Your task to perform on an android device: It's hard for me to read The Pillars of the Earth by Ken Follett because its font size is smaller. I want to increase the font size of this book, so increase the font size of this book in the Kindle app.
Image 0: 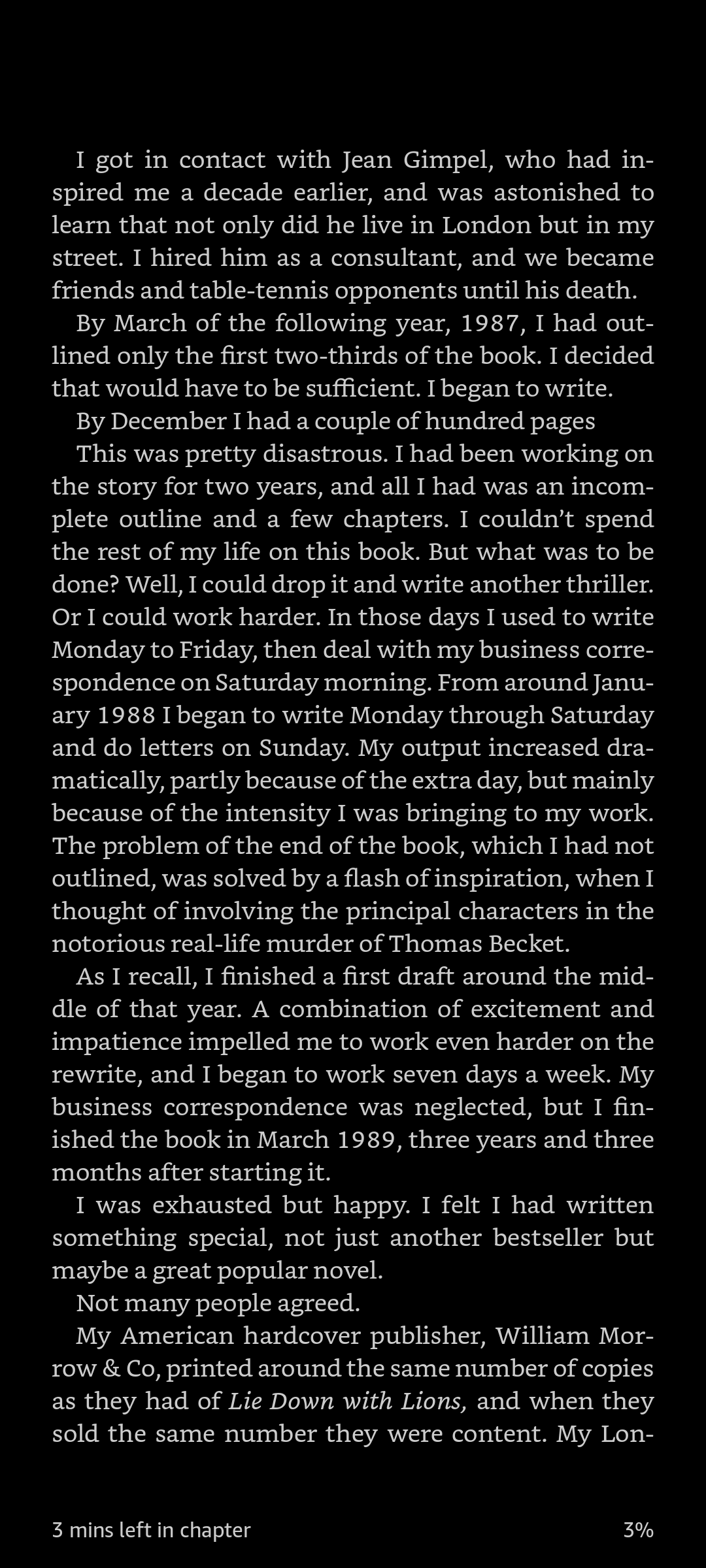
Click on the middle of the screen to view the menu options.
Step 0: click (353, 784)
Image 1: 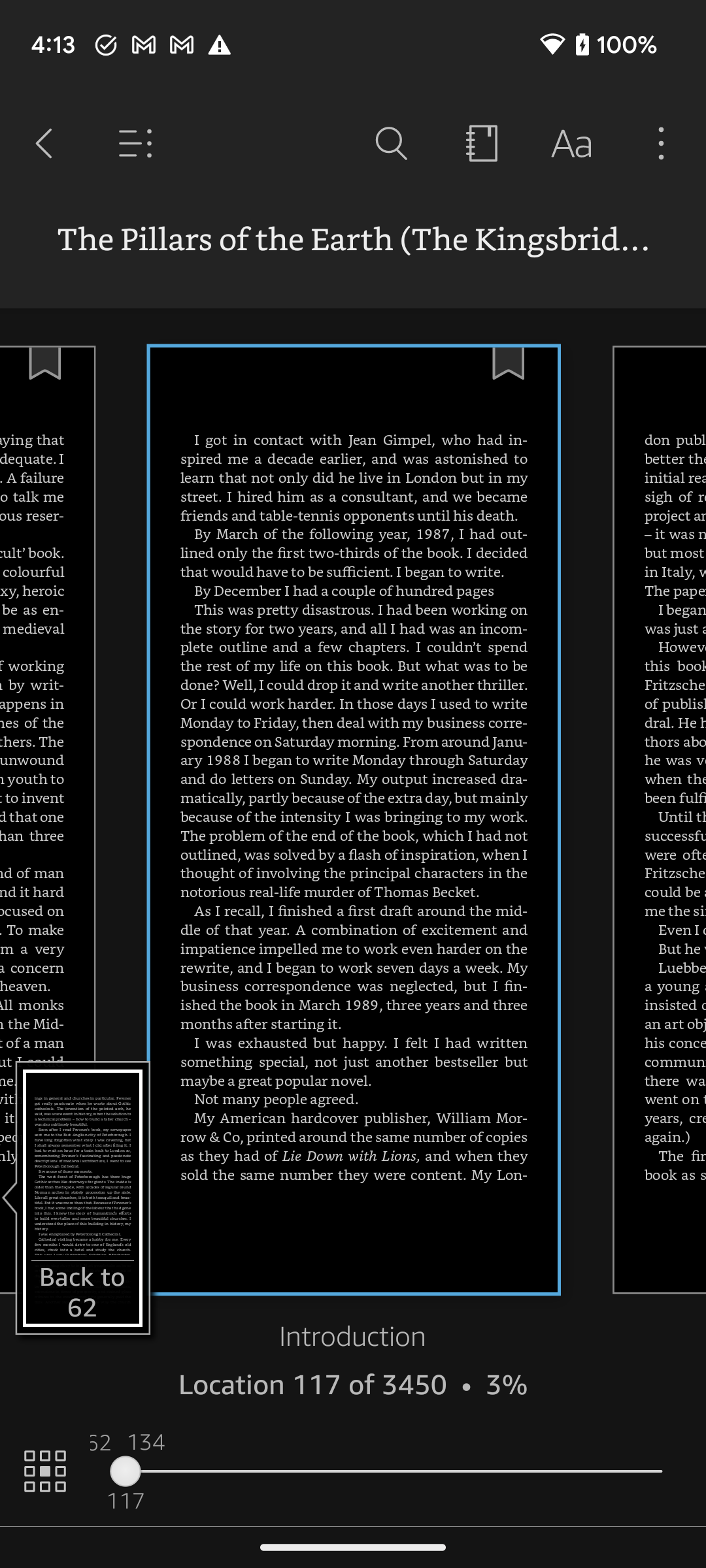
Click on the font icon at the top right corner of the screen to change the font size.
Step 1: click (571, 144)
Image 2: 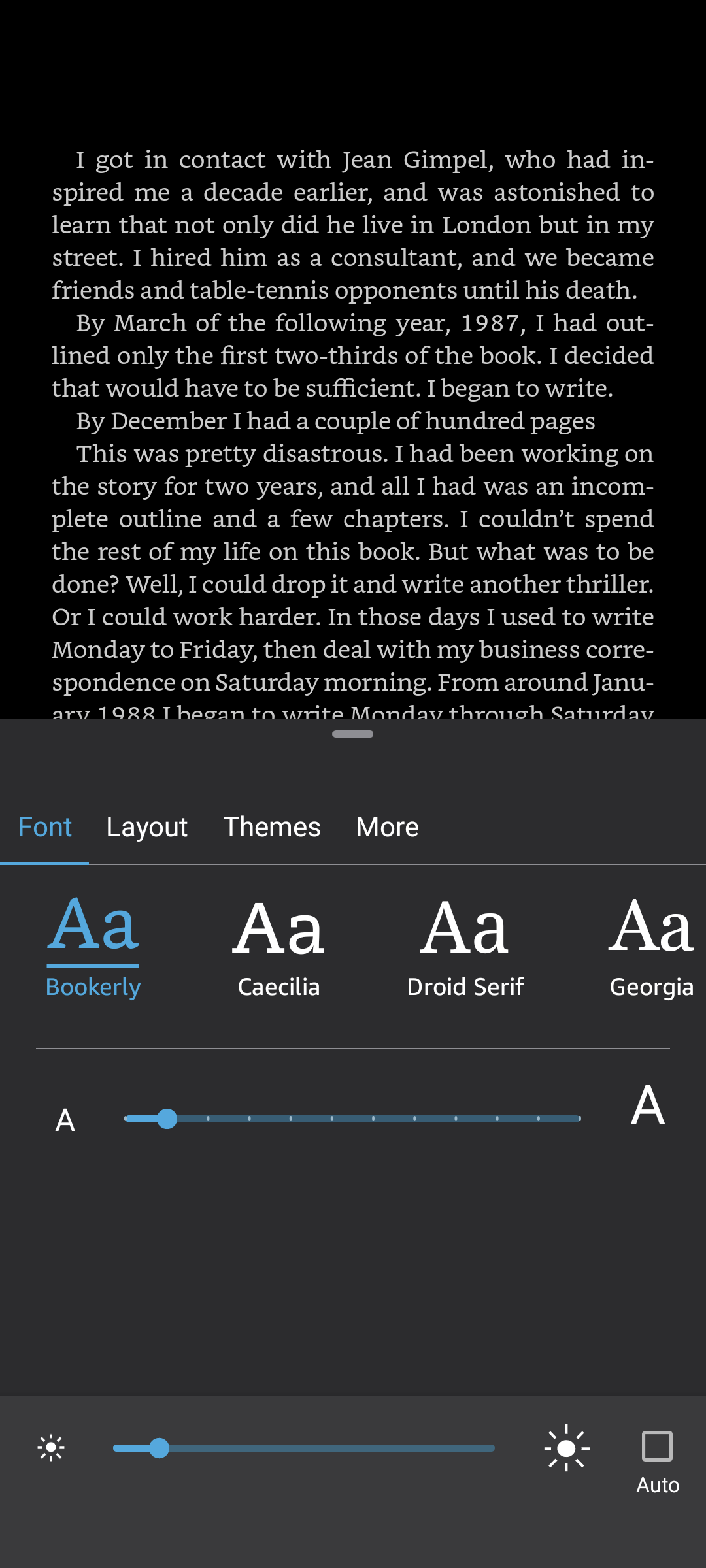
Click on the big A of the font increasing line to increase the font size.
Step 2: click (667, 1102)
Image 3: 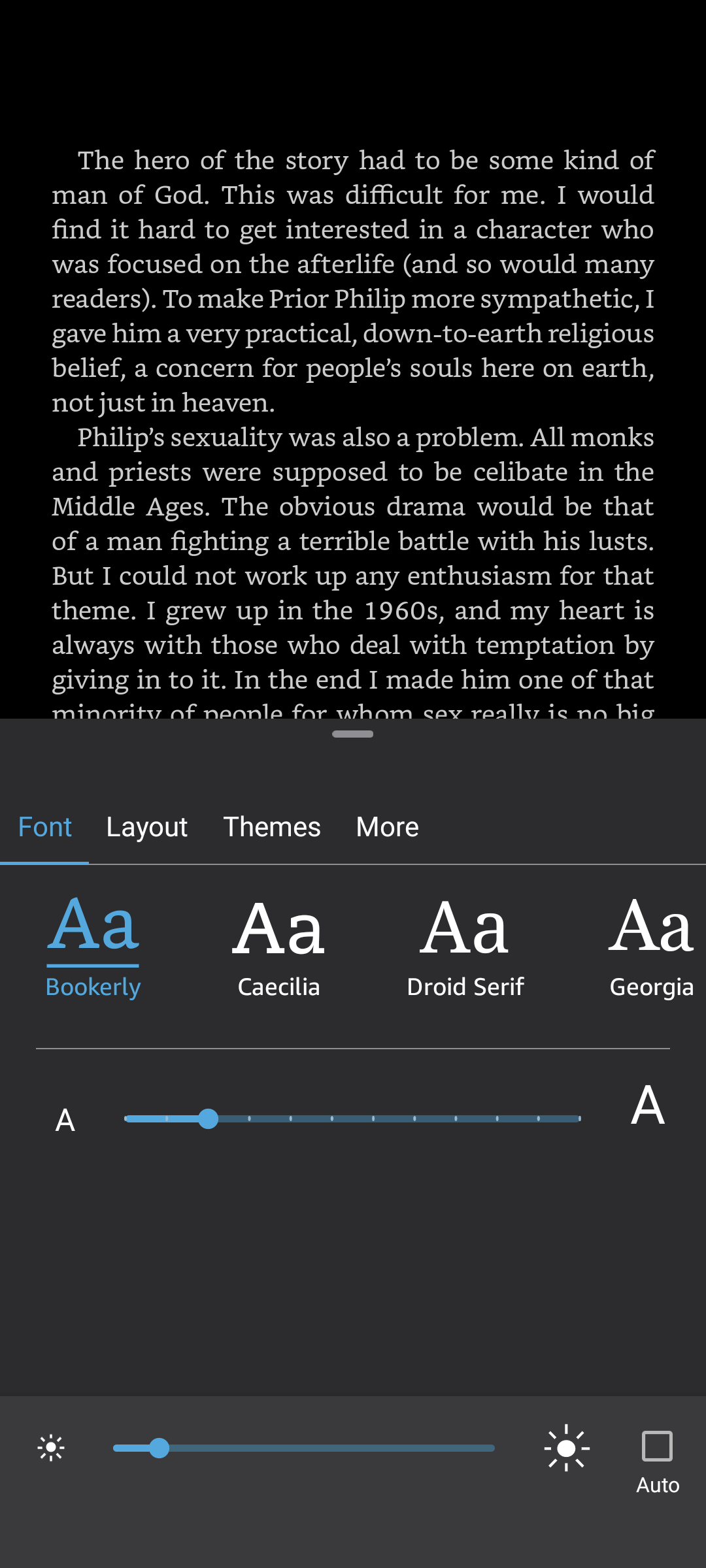
Click on the big A of the font increasing line to increase the font size.
Step 3: click (667, 1102)
Image 4: 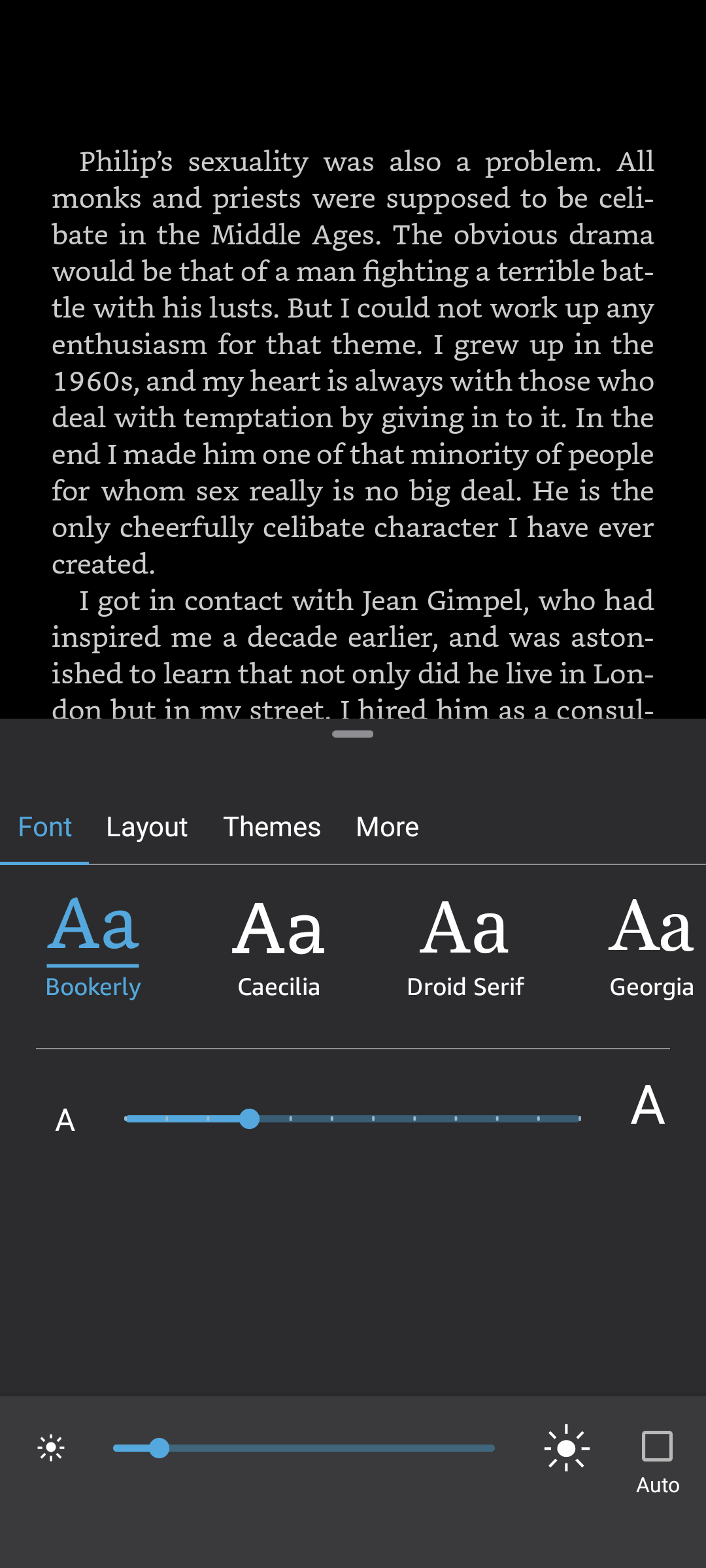
Click on the big A of the font increasing line to increase the font size.
Step 4: click (667, 1102)
Image 5: 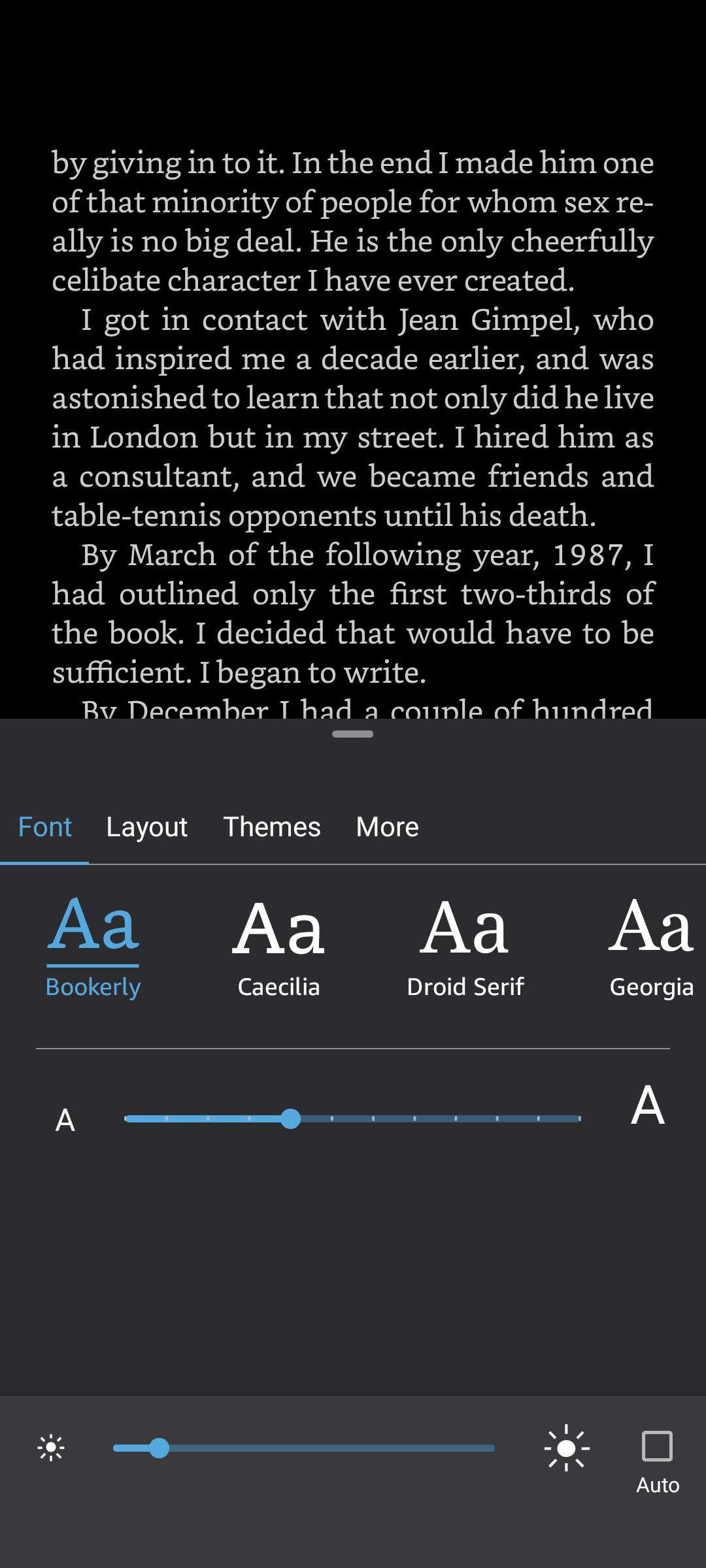
Click on the big A of the font increasing line to increase the font size.
Step 5: click (667, 1102)